Your task to perform on an android device: All my work is finished on Duolingo. I want to sign out of this app, so sign out of the Duolingo app.
Image 0: 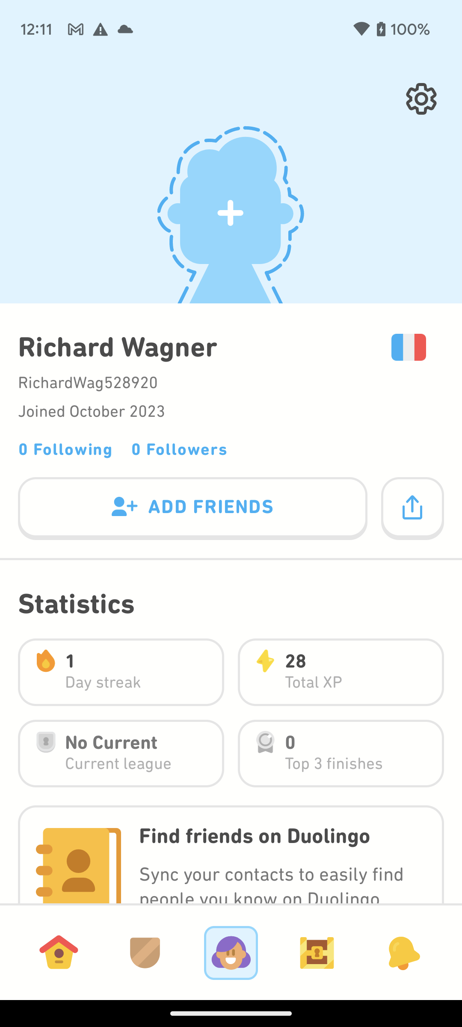
Click on the settings icon at the top right corner of the screen to view the sign out option.
Step 0: click (421, 98)
Image 1: 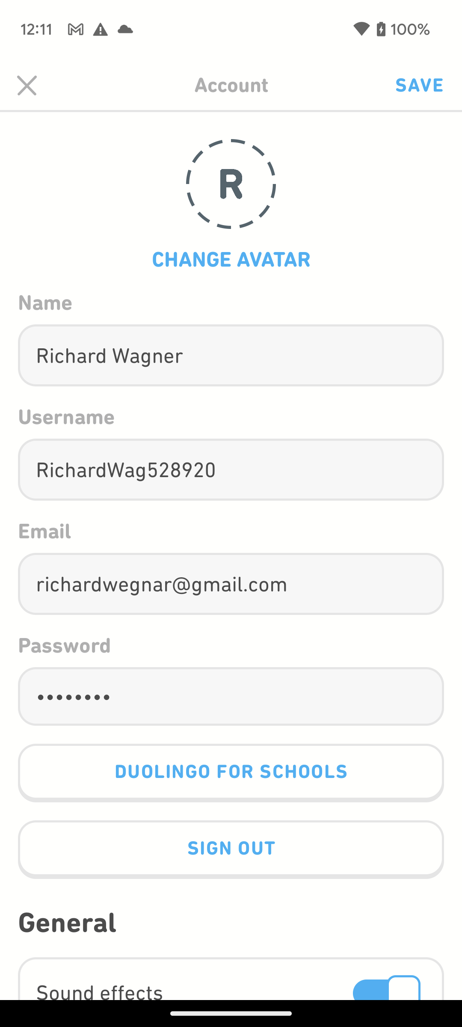
Click on the Sign out button to sign out of the Duolingo app.
Step 1: click (231, 849)